Your task to perform on an android device: Open the Wall Street Journal Complete Estate Planning Guidebook on the Kindle app.
Image 0: 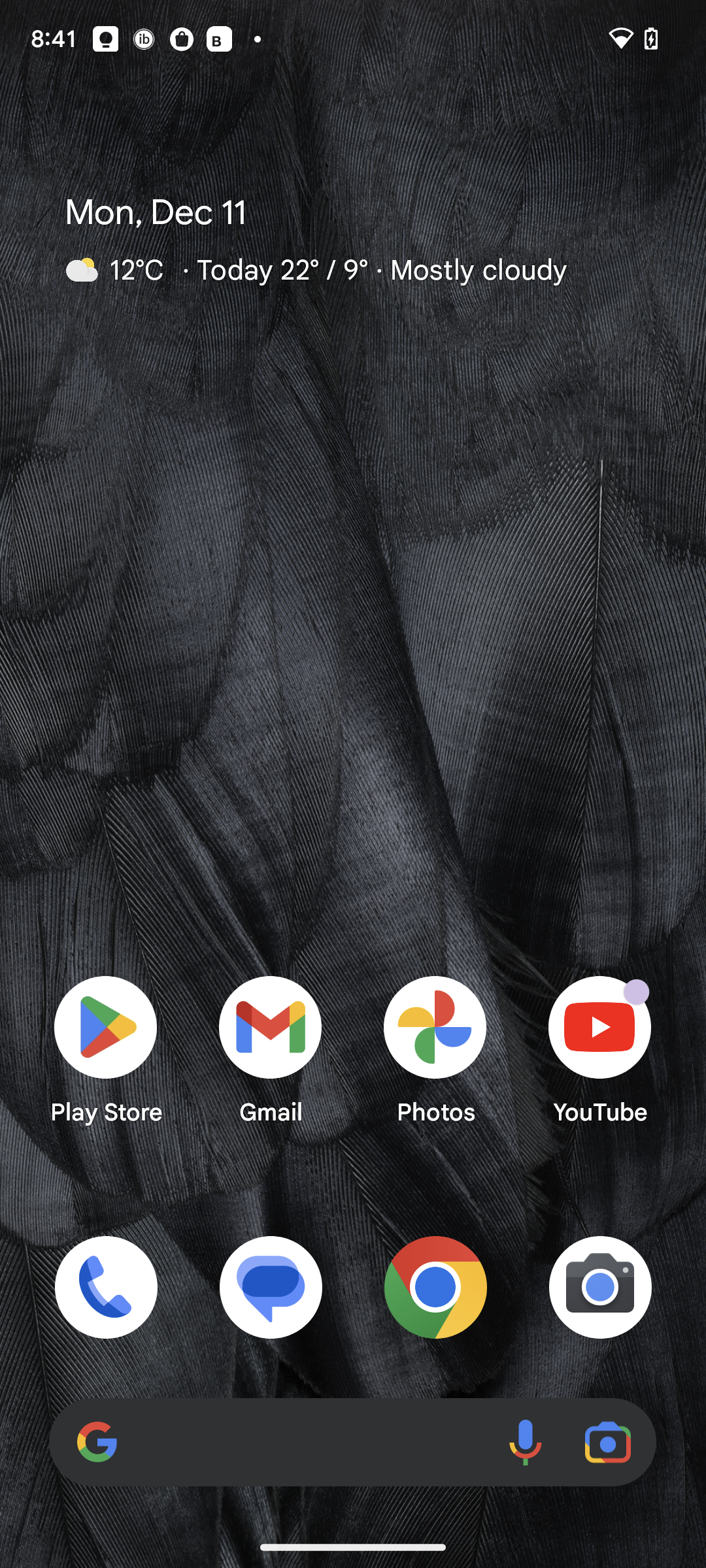
Open the Kindle app.
Step 0: open app "Kindle"
Image 1: 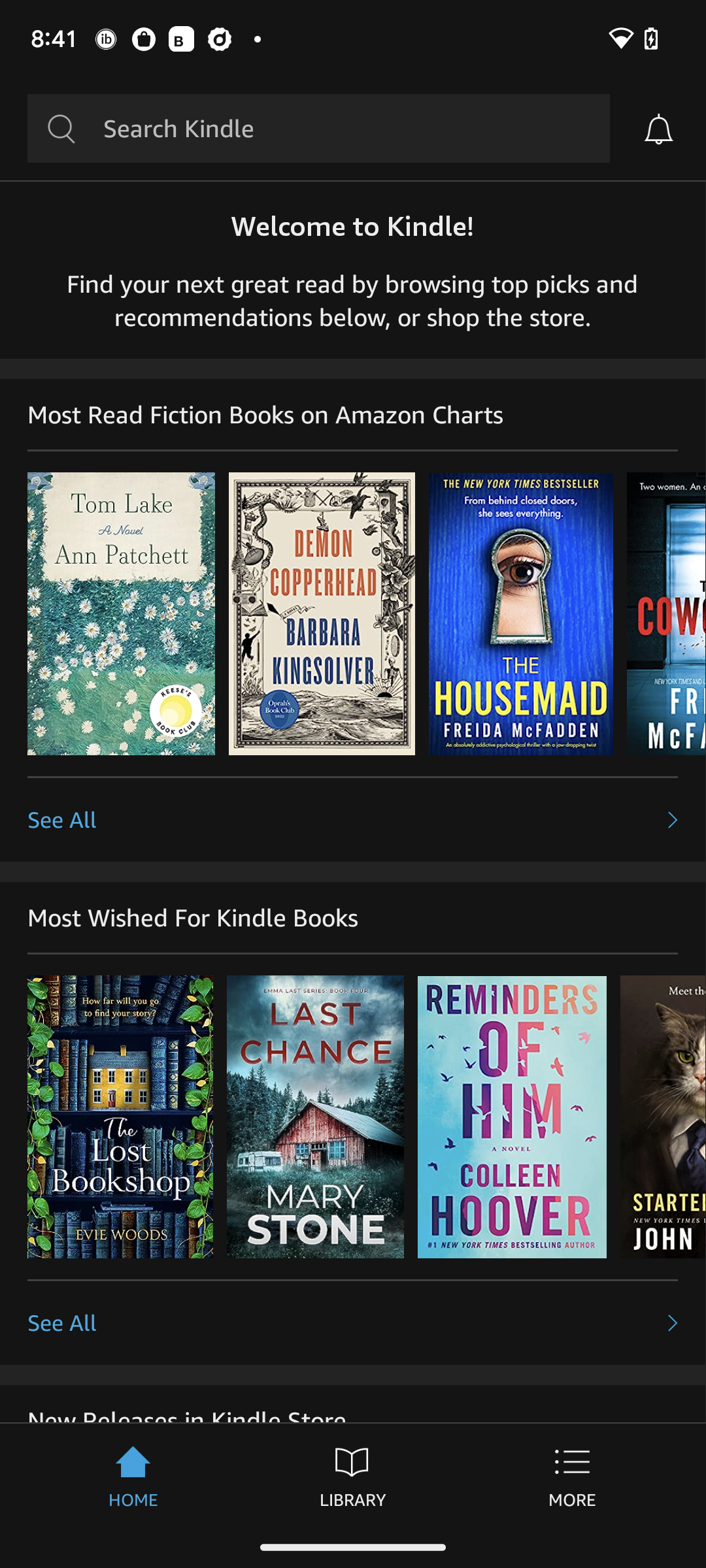
Click on the search bar at the top of the screen.
Step 1: click (178, 128)
Image 2: 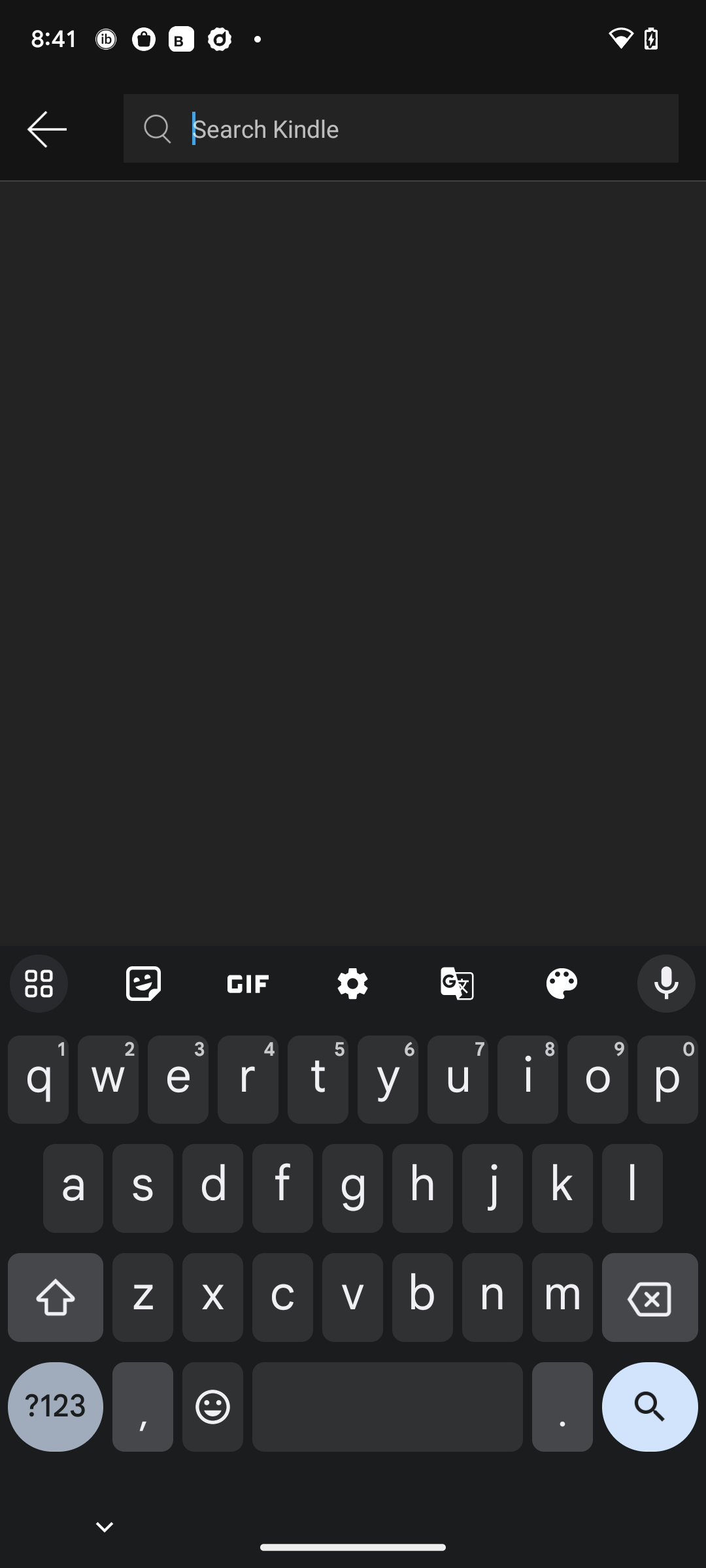
Type the wall street journal in the search bar.
Step 2: type "the wall street journal"
Image 3: 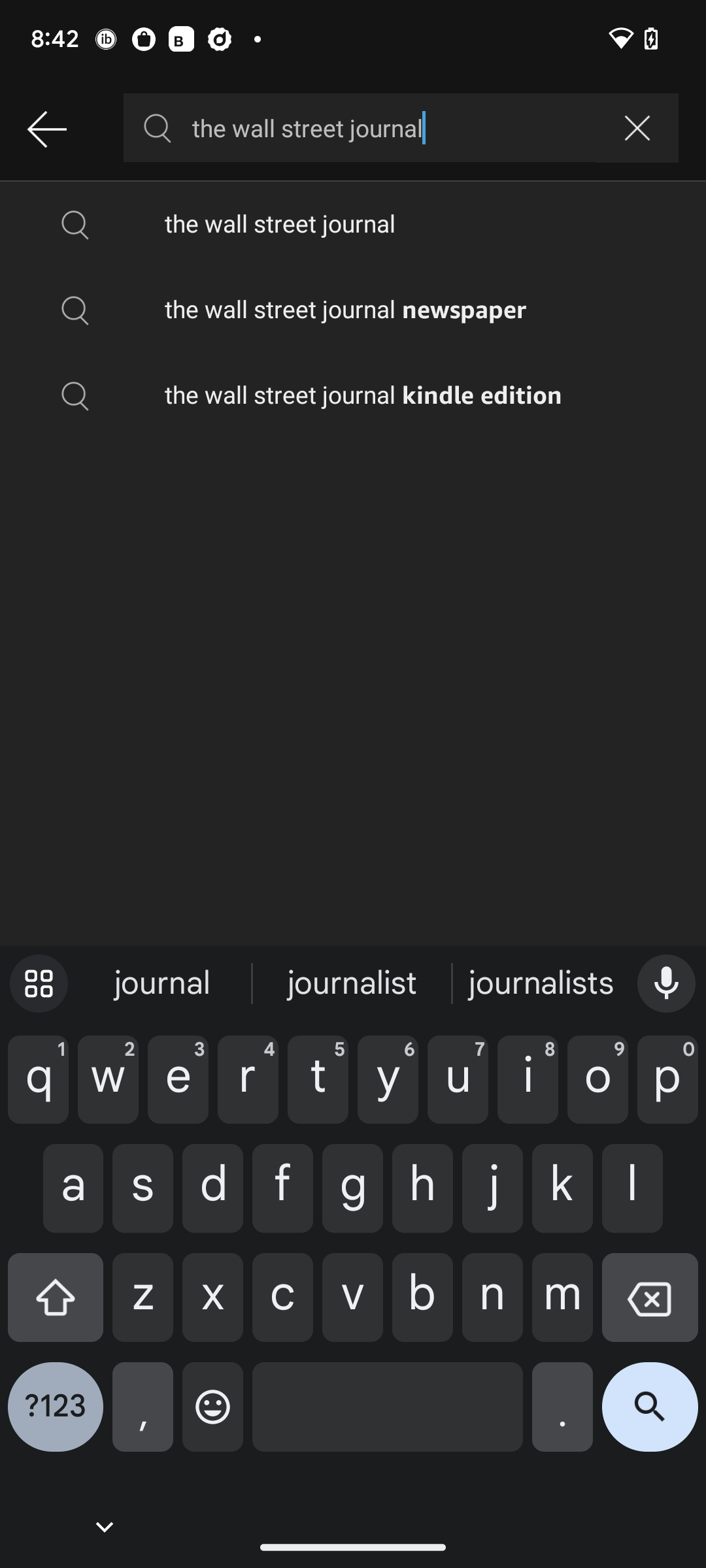
Click on the search icon at the bottom right corner of the screen.
Step 3: click (650, 1417)
Image 4: 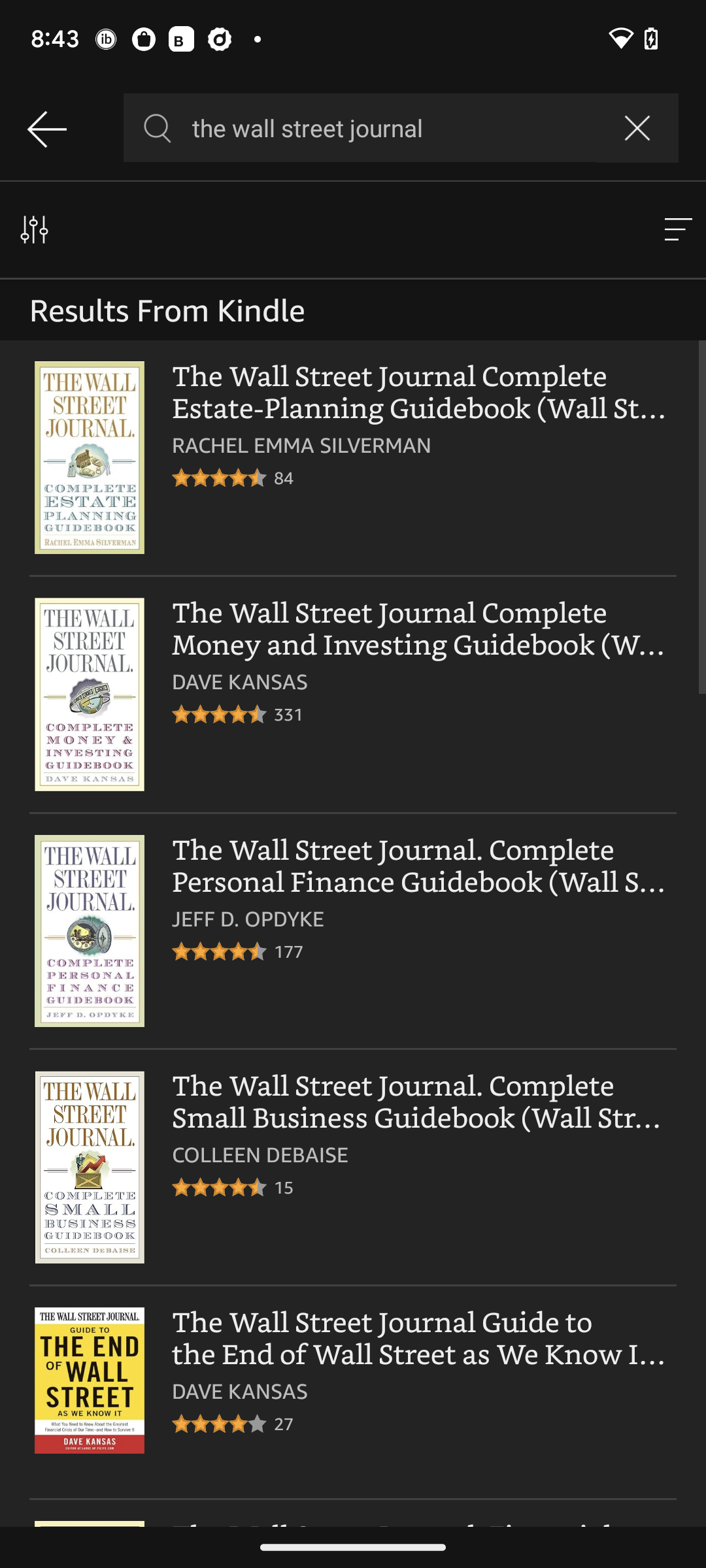
Click on the first image on the left side of the screen.
Step 4: click (353, 459)